Your task to perform on an android device: In the Calm app, I want to listen to the Mindfulness tools meditation in order to make peace of mind.
Image 0: 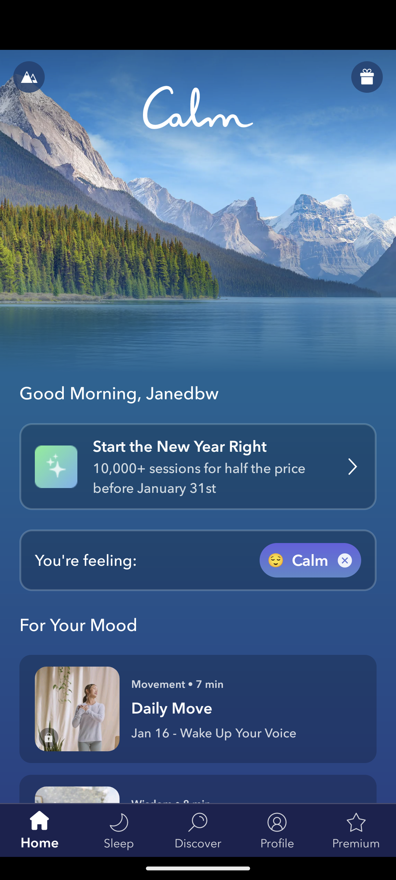
Swipe up to view the meditation 
Step 0: scroll down
Image 1: 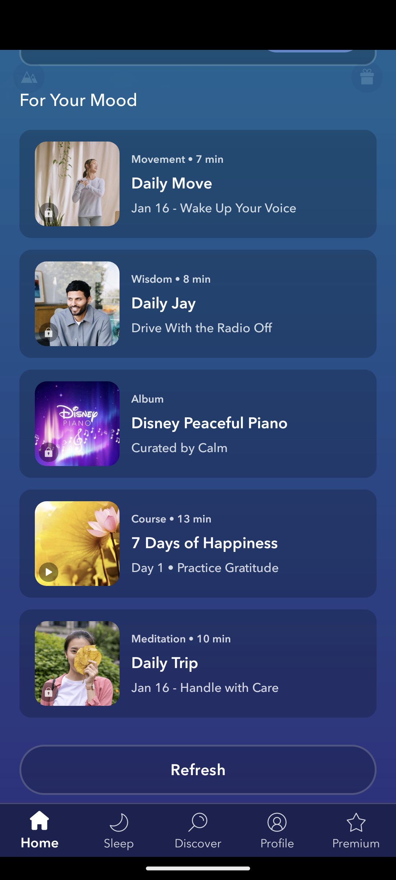
Swipe up to view the meditation 
Step 1: scroll down
Image 2: 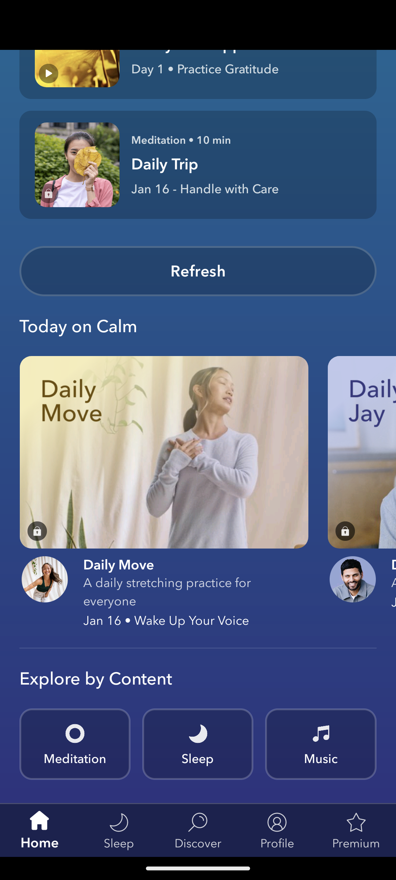
Swipe up to view the meditation 
Step 2: scroll down
Image 3: 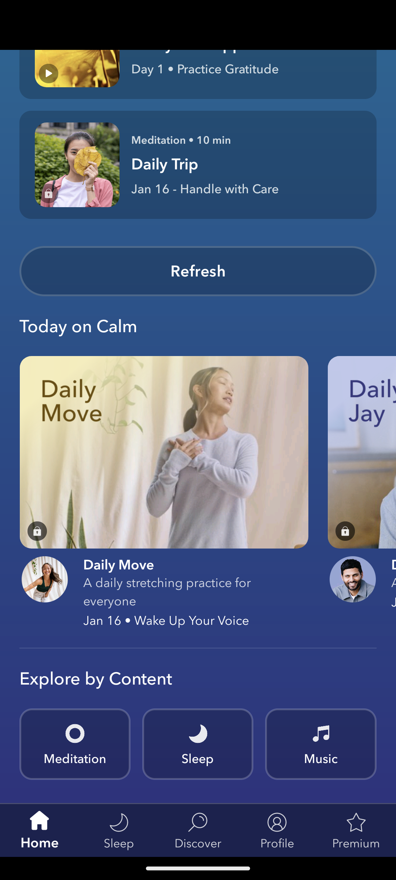
Click on the meditation  tab
Step 3: click (75, 744)
Image 4: 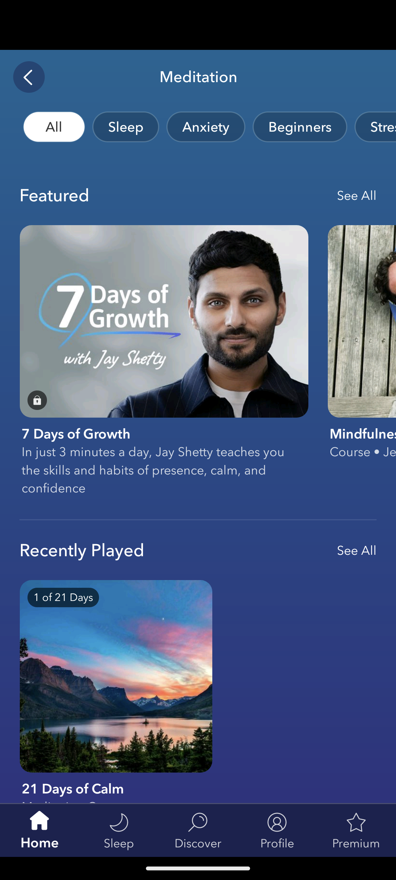
Swipe up to view the Mindfulness tools meditation
Step 4: scroll down
Image 5: 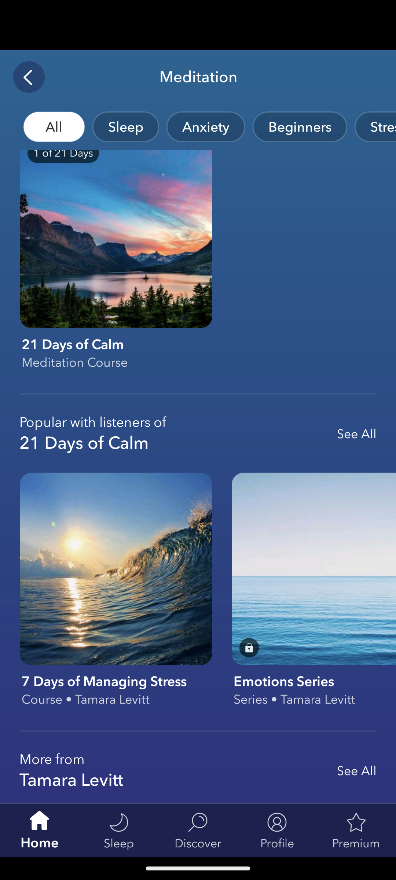
Swipe up to view the Mindfulness tools meditation
Step 5: scroll down
Image 6: 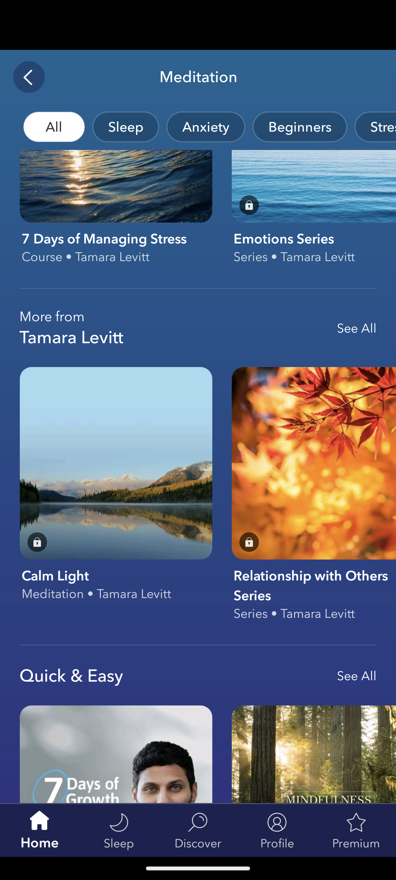
Swipe up to view the Mindfulness tools meditation
Step 6: scroll down
Image 7: 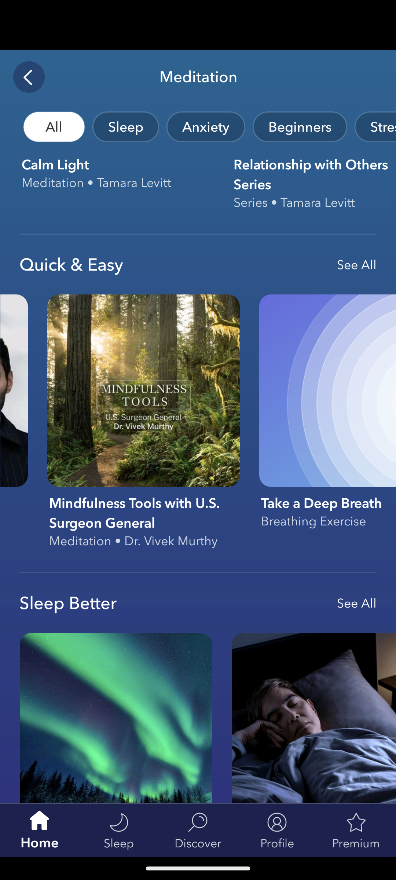
Click on the  Mindfulness tools
Step 7: click (182, 390)
Image 8: 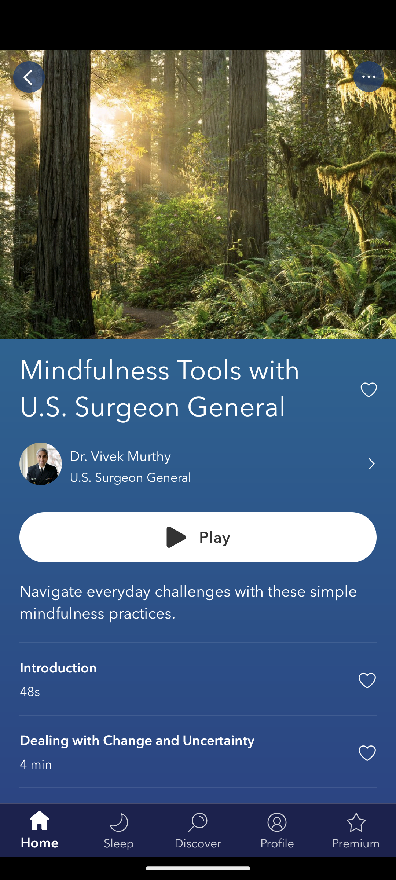
Click on the play button
Step 8: click (182, 543)